Your task to perform on an android device: Add the APPLE iphone 14(BLUE,128GB)to my cart on the Flipkart app.
Image 0: 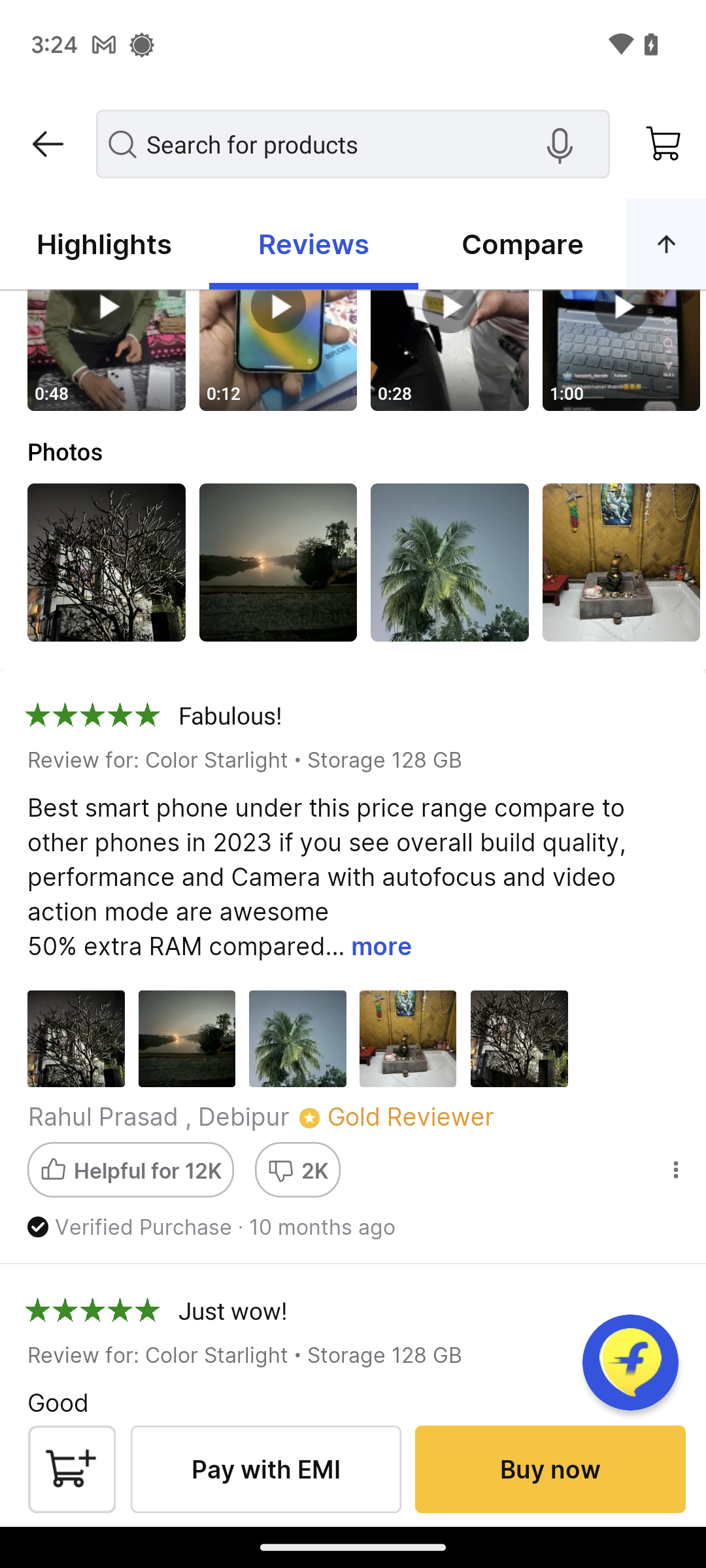
Click on the Cart icon at the bottom left of the screen.
Step 0: click (71, 1469)